Your task to perform on an android device: I am looking for a rental property in New York. Search for properties on the realtor.com app.
Image 2: 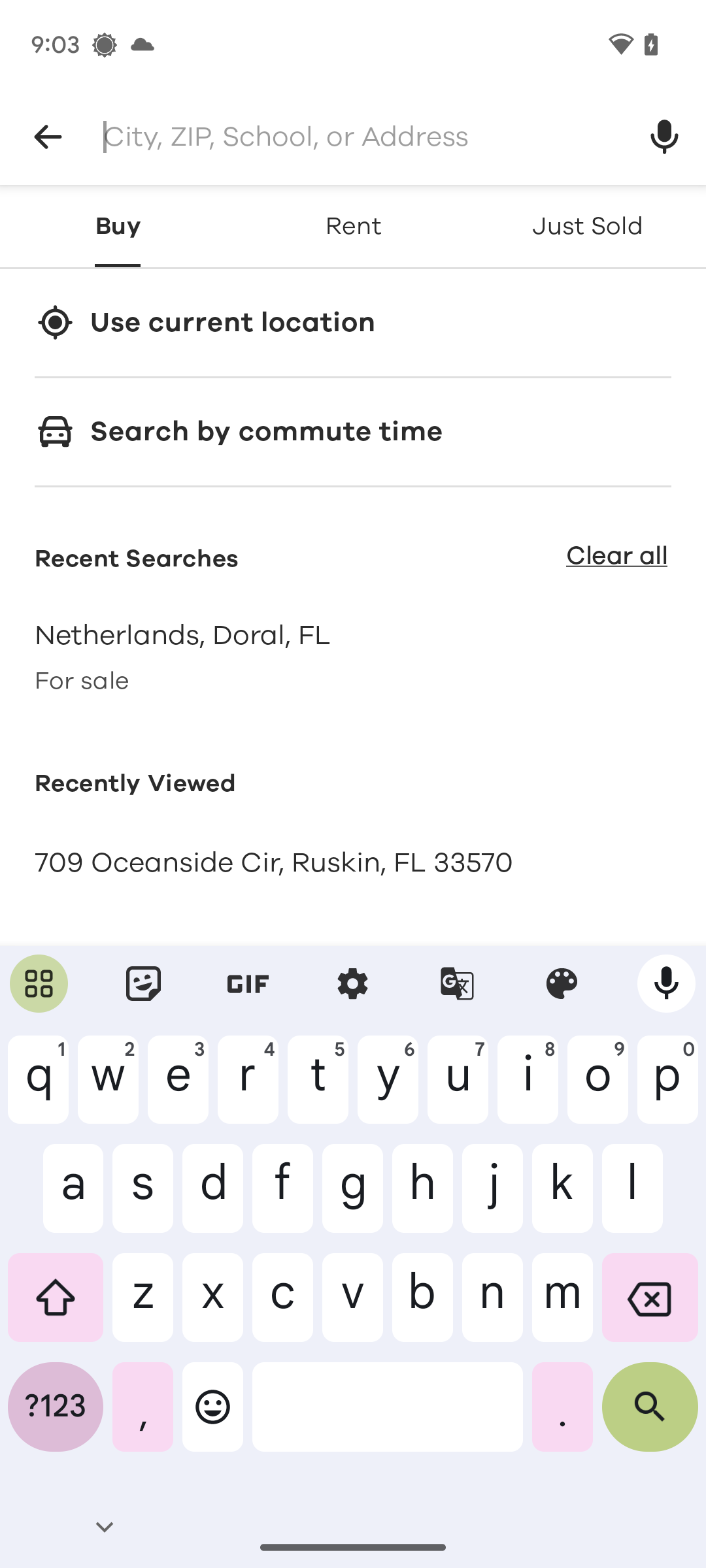
Type in New York.
Step 2: type "New York"
Image 3: 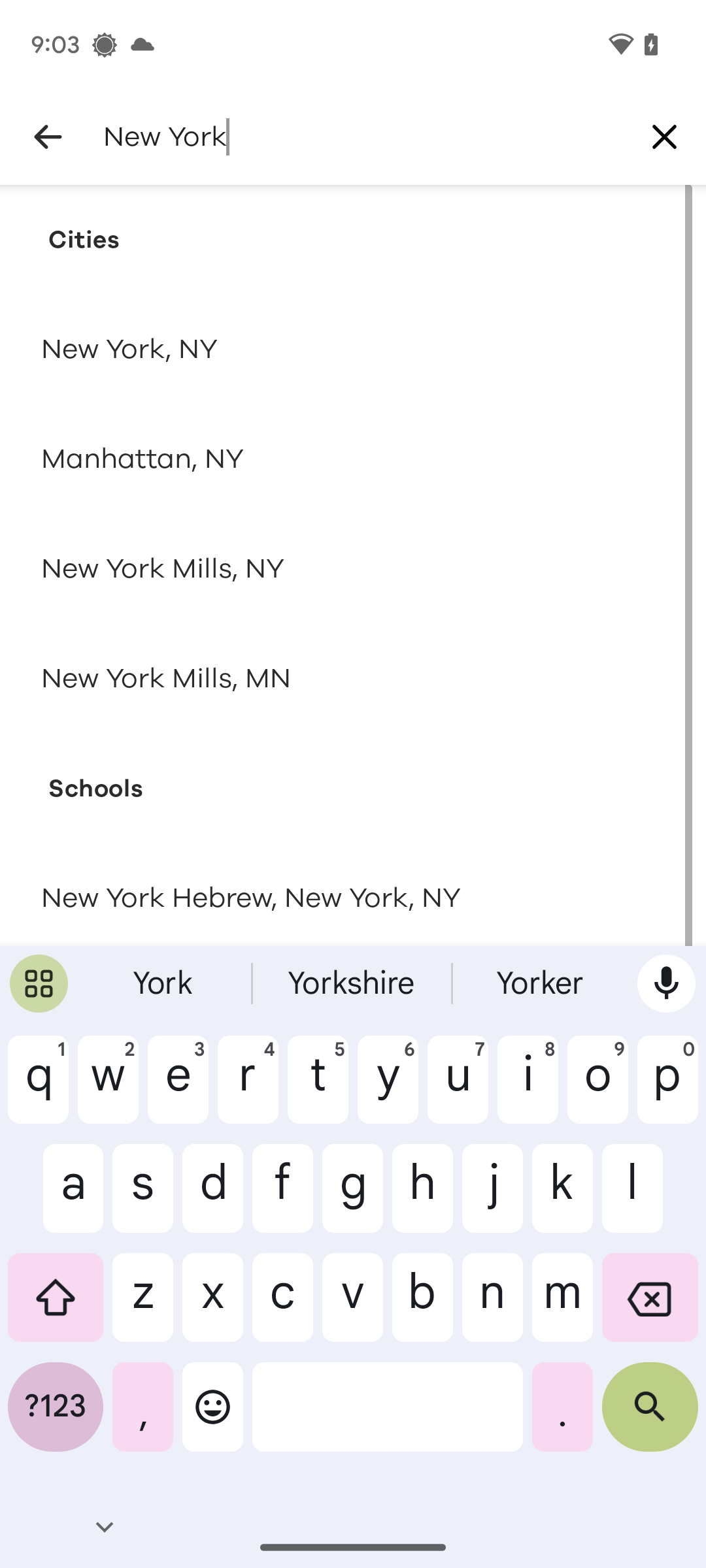
At the bottom-right corner of the keyboard, click on the search icon.
Step 3: click (650, 1417)
Image 4: 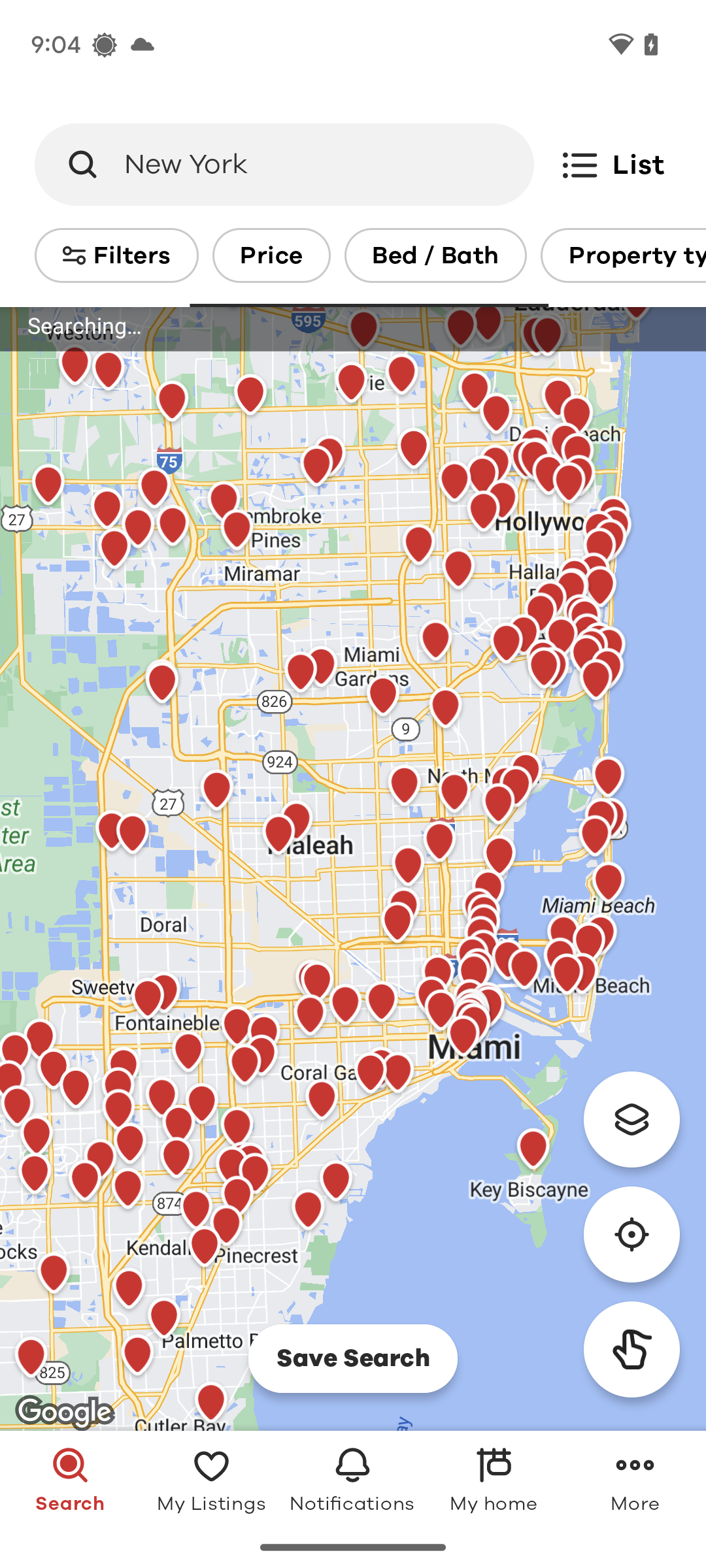
At the bottom-right corner of the keyboard, click on the search icon.
Step 4: wait